Your task to perform on an android device: In the FlixBus app, look for a bus from Sao Paulo to Rio de Janeiro on November 23 because I had to travel there for vacation.
Image 0: 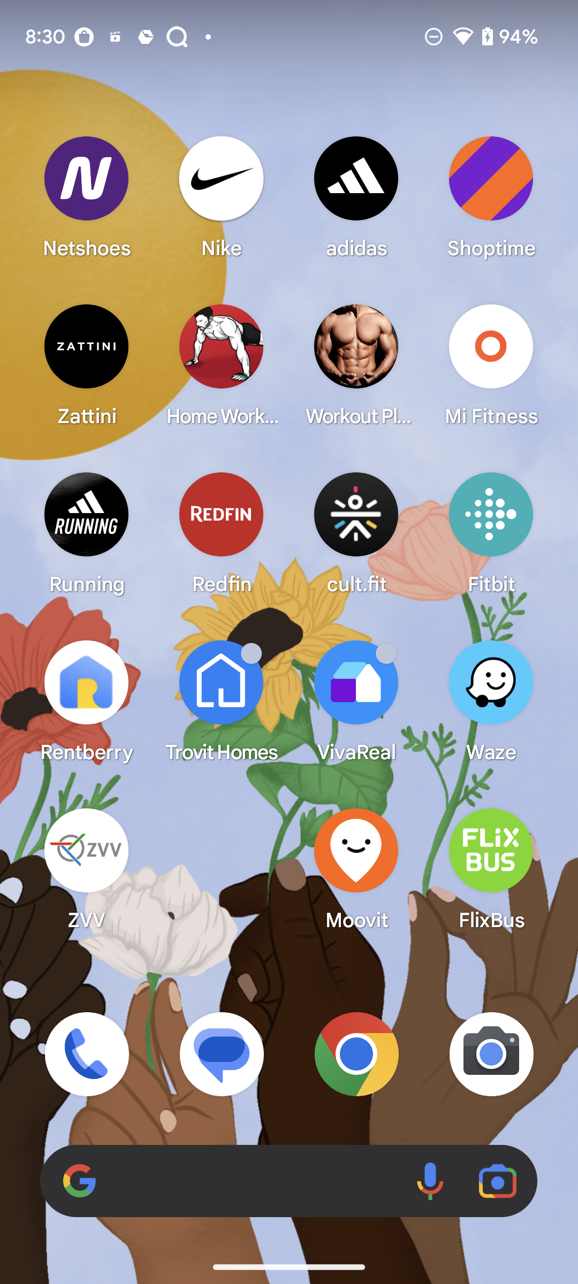
Open FlixBus App
Step 0: open app "FlixBus"
Image 1: 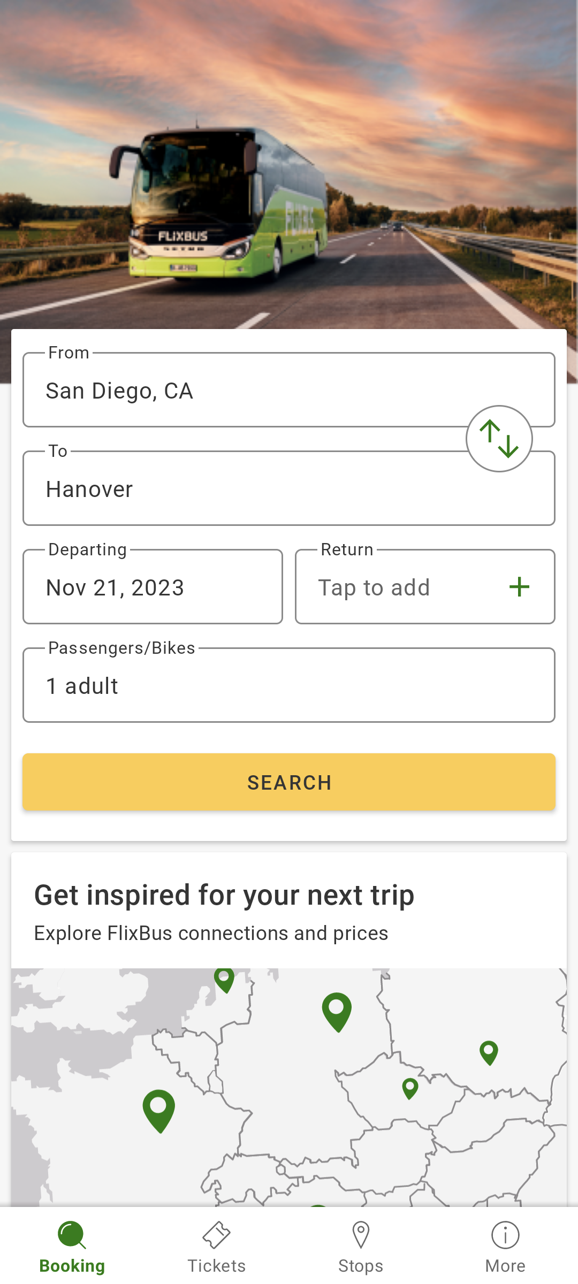
Click on the From tab
Step 1: click (289, 389)
Image 2: 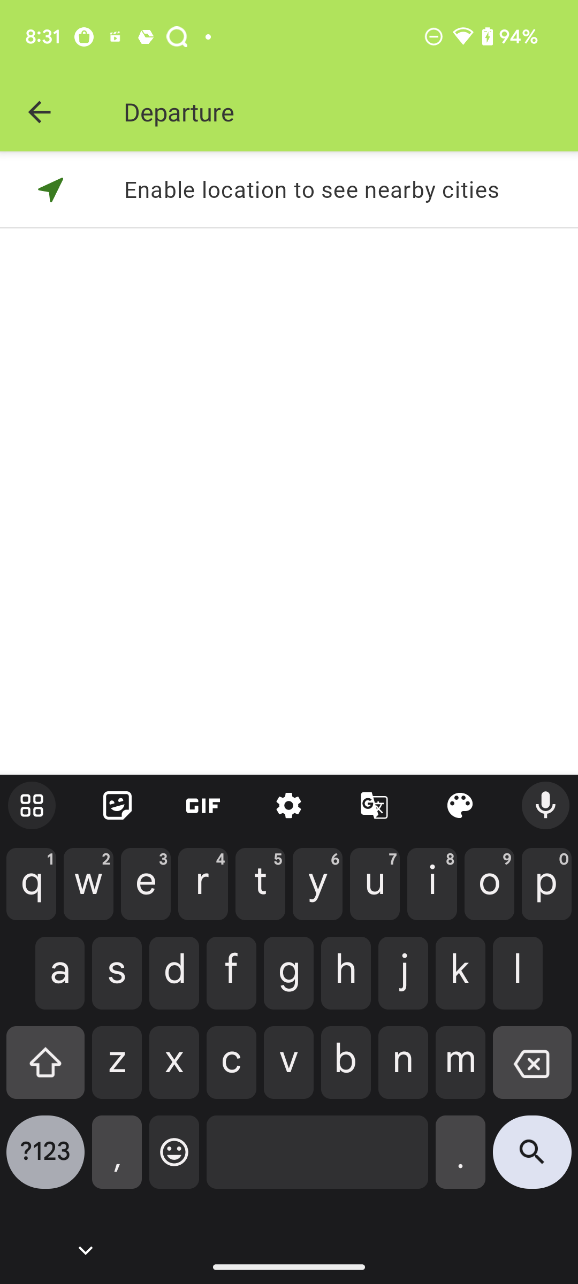
Search for sao paulo
Step 2: type "sao paulo"
Image 3: 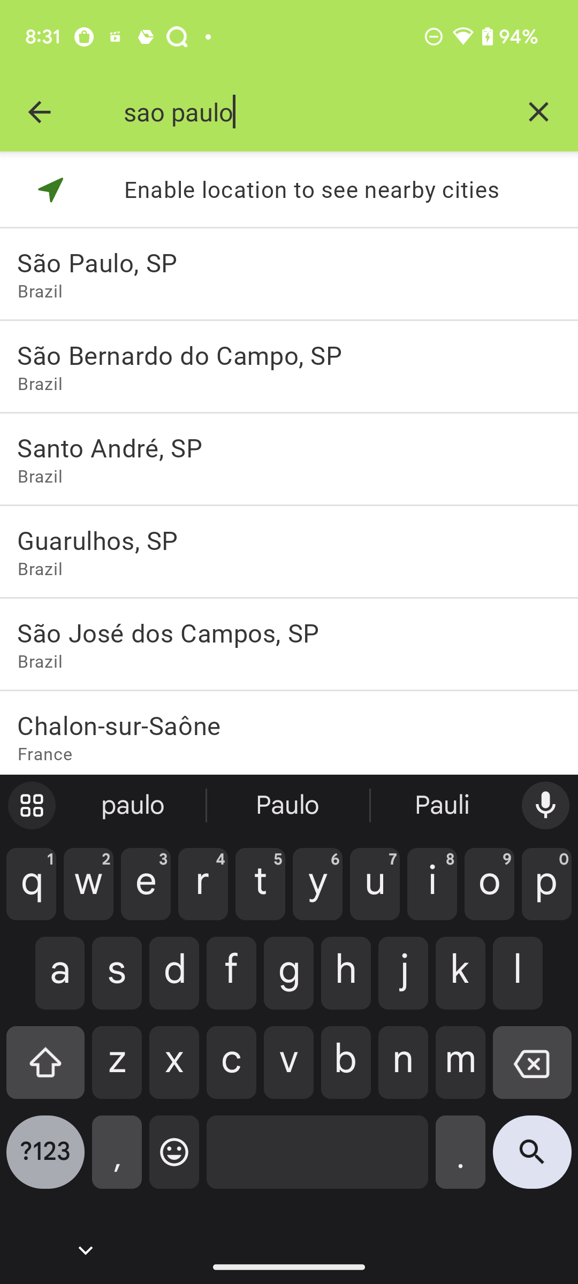
Click on the first search suggestion
Step 3: click (289, 291)
Image 4: 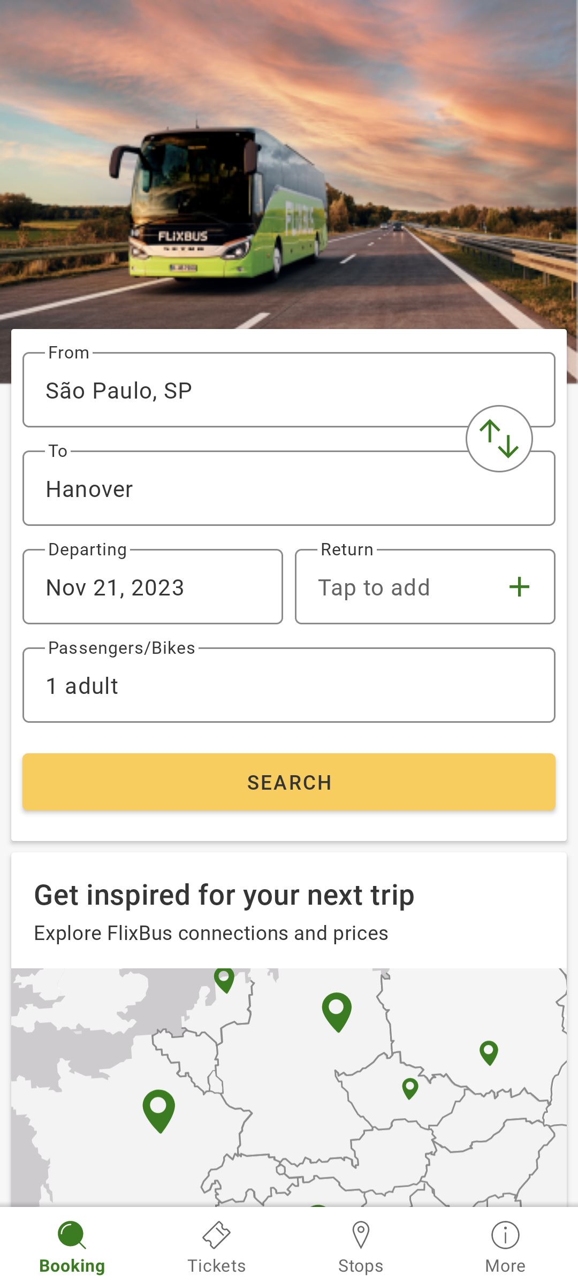
Click on the to search bar
Step 4: click (289, 488)
Image 5: 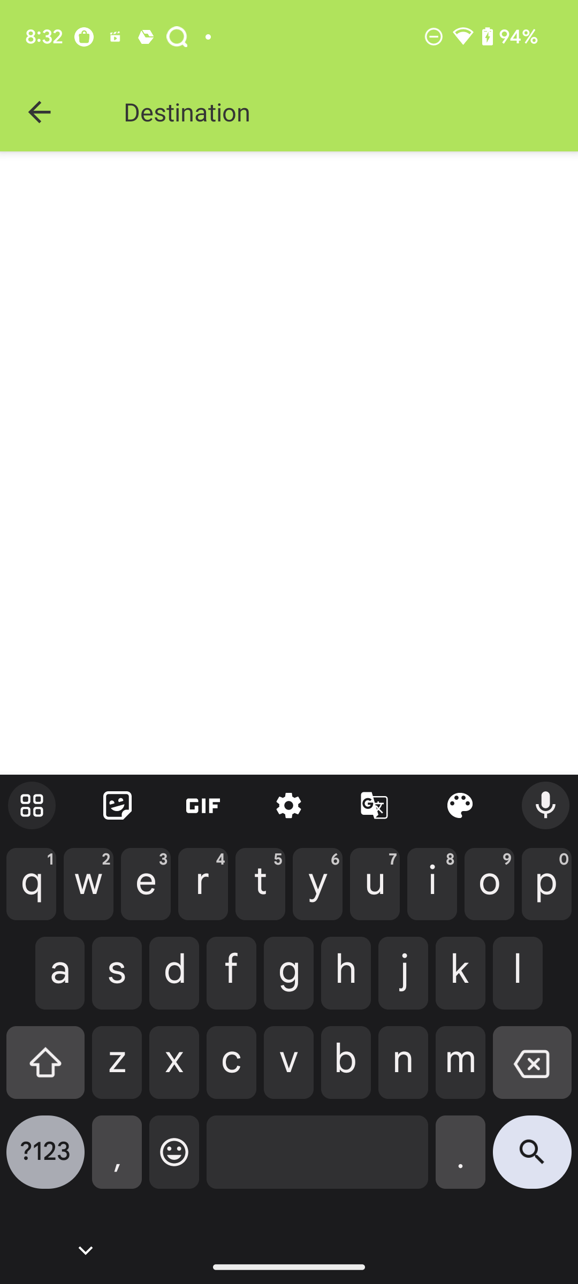
search for Rio de Janeiro
Step 5: type "Rio de Janeiro"
Image 6: 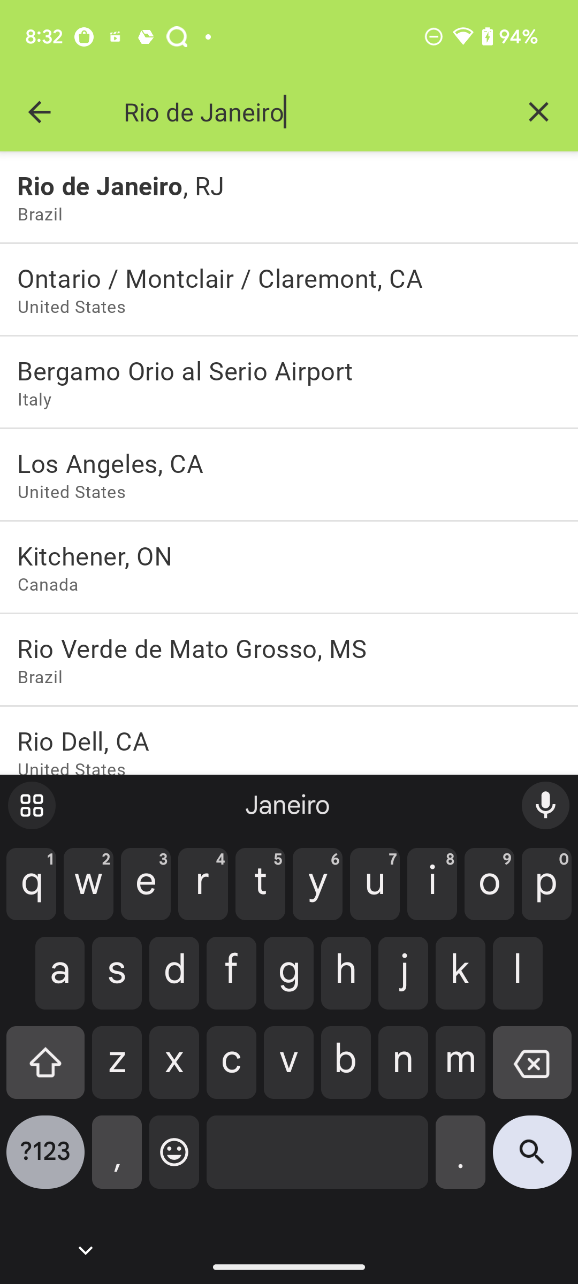
Click on the first search suggestion
Step 6: click (289, 185)
Image 7: 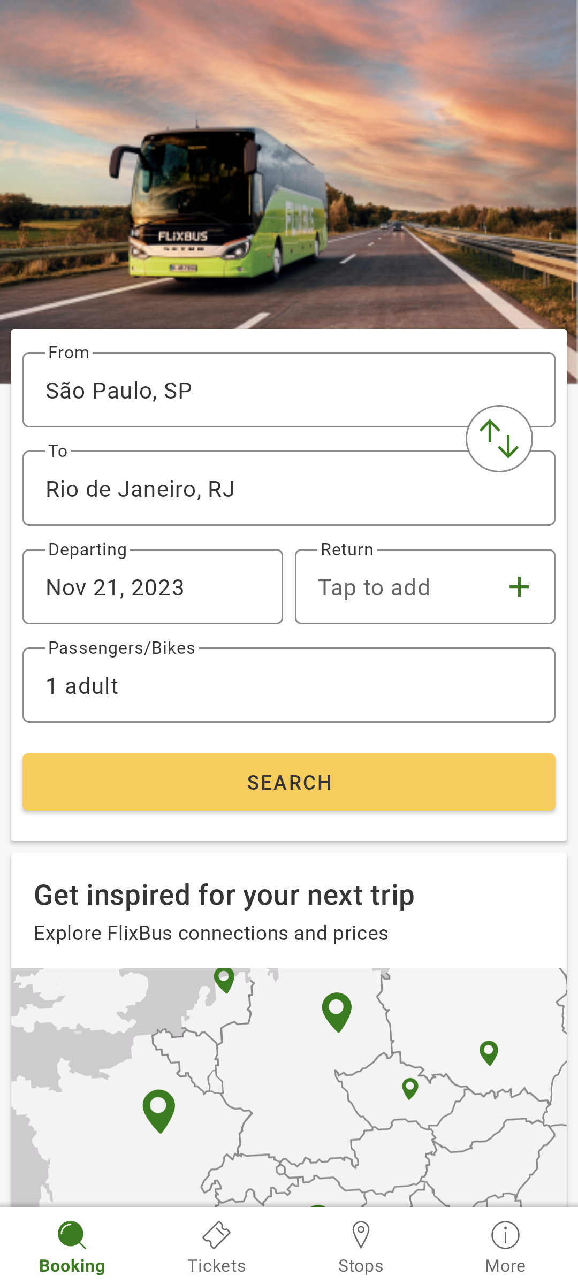
go to the date section
Step 7: click (153, 586)
Image 8: 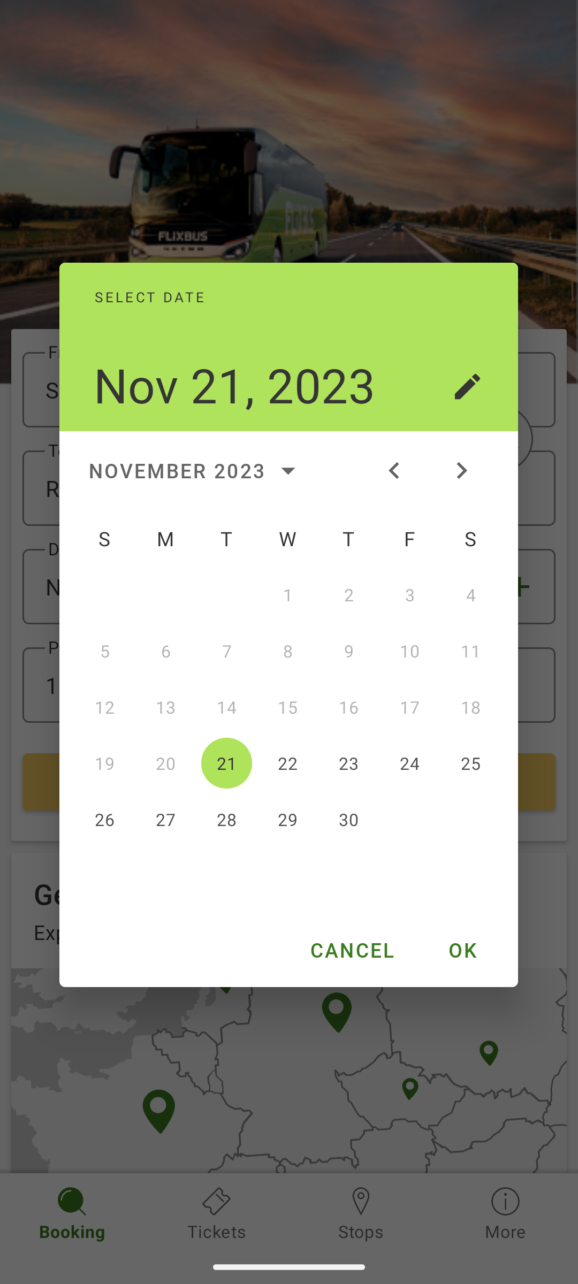
select date as November 23
Step 8: click (348, 763)
Image 10: 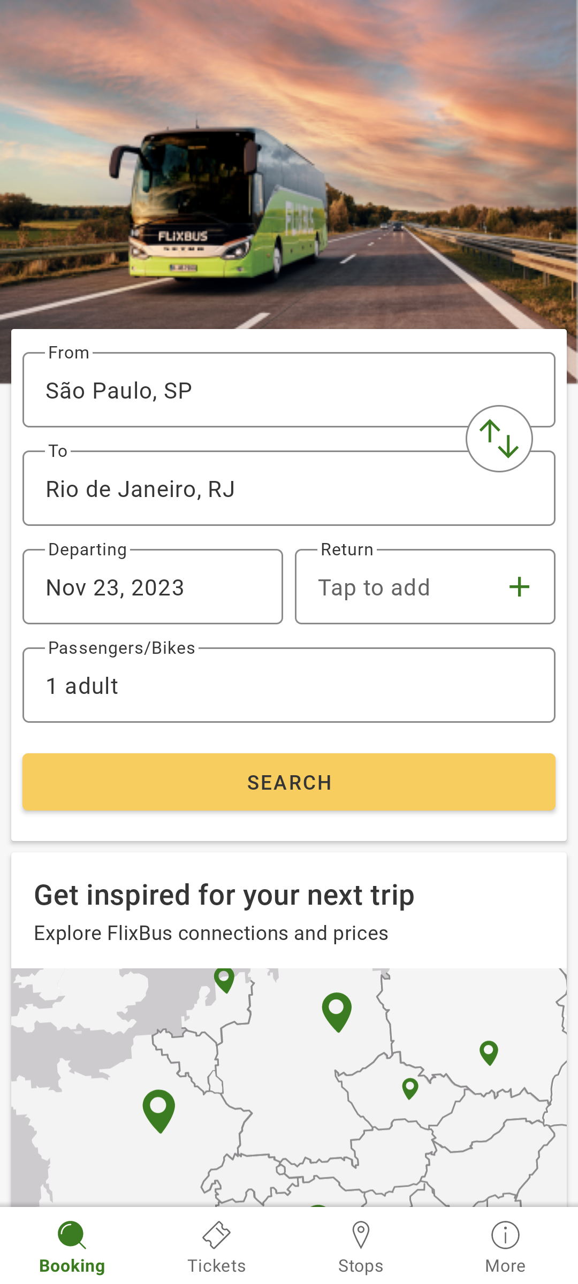
Click on SEARCH option
Step 10: click (289, 782)